Your task to perform on an android device: Purchasing a drill machine for home use is something I am looking forward to. Use the Shopsy app to look for a drill machine.
Image 0: 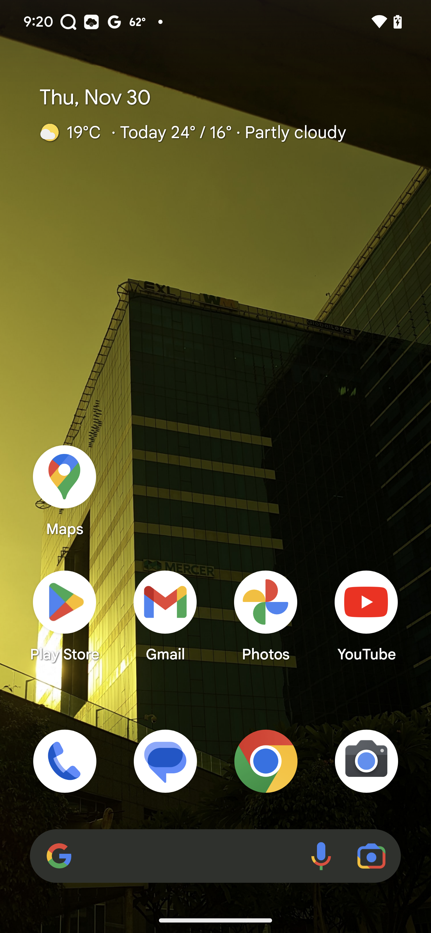
Open Shopsy App
Step 0: open app "Shopsy"
Image 1: 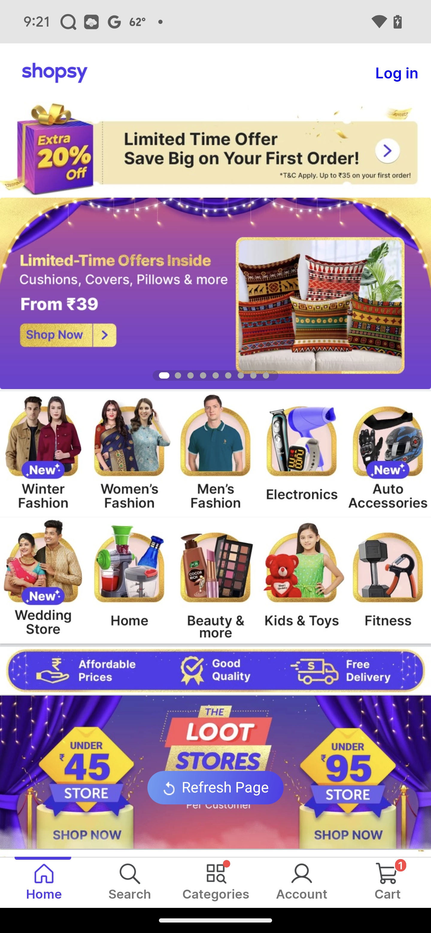
Click on the search icon 
Step 1: click (126, 872)
Image 2: 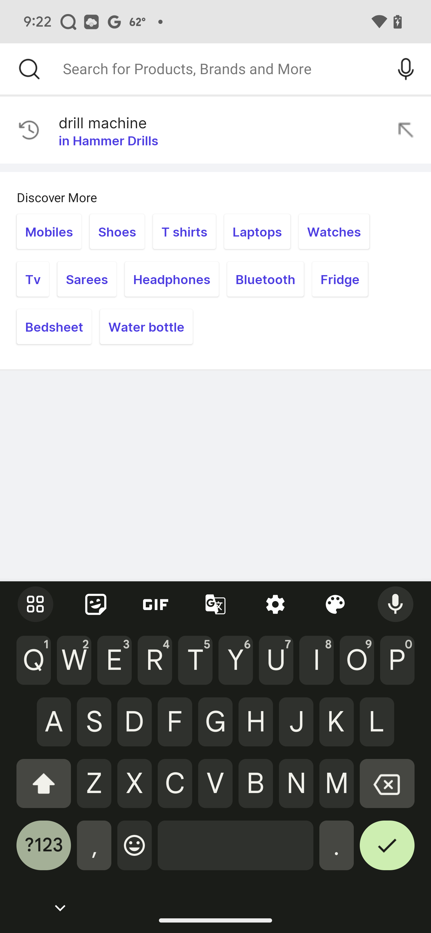
Type Drill machine in the search bar
Step 2: type "Drill machine"
Image 3: 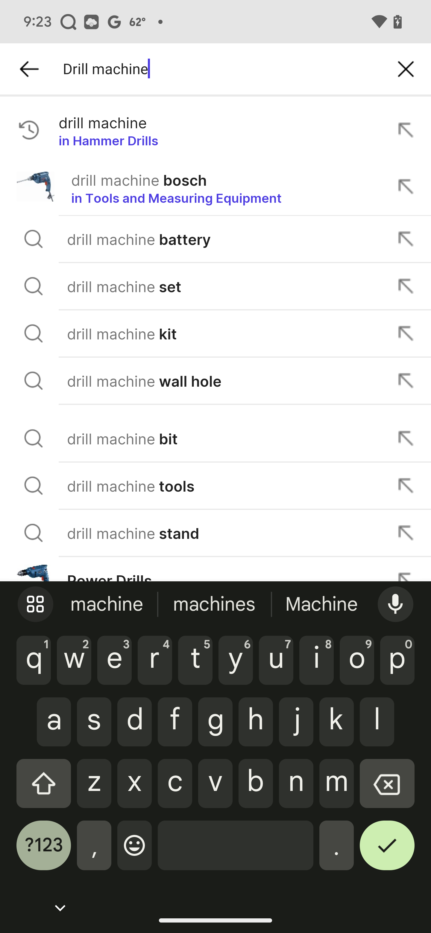
Click on the search button at the right bottom corner of the keyboard
Step 3: click (387, 851)
Image 4: 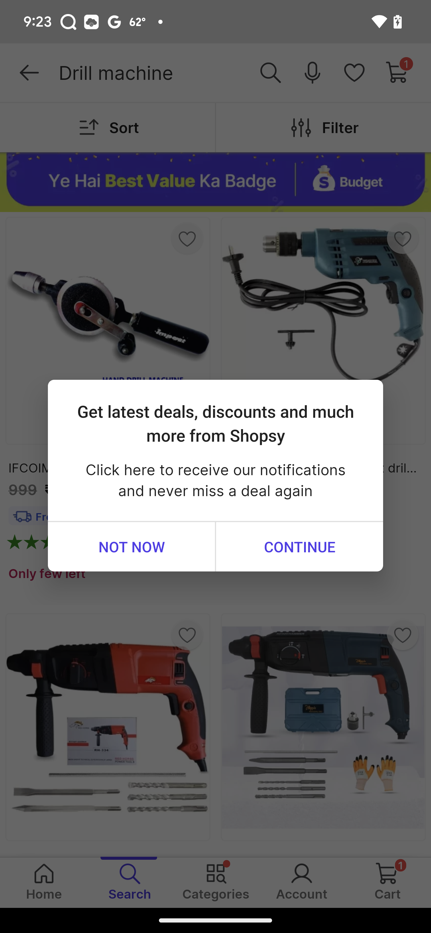
Click on the search button at the right bottom corner of the keyboard
Step 4: wait